Your task to perform on an android device: As it happened last month, I wish to remove a reminder for a health checkup
Image 0: 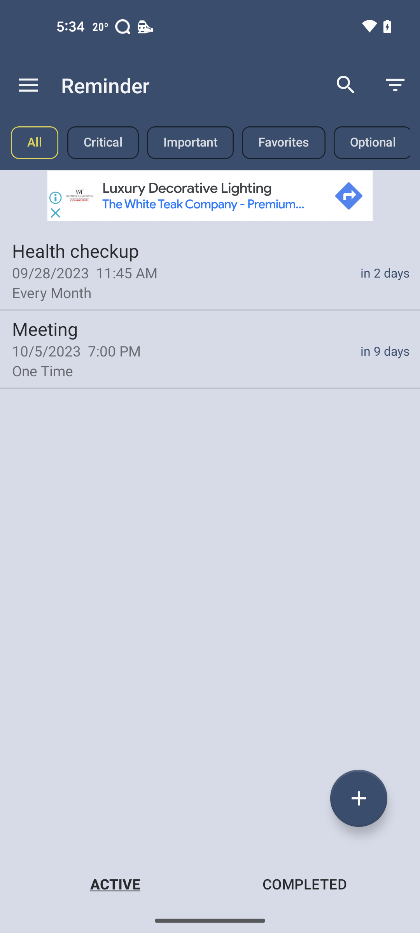
click on the health checkup reminder
Step 0: click (72, 250)
Image 1: 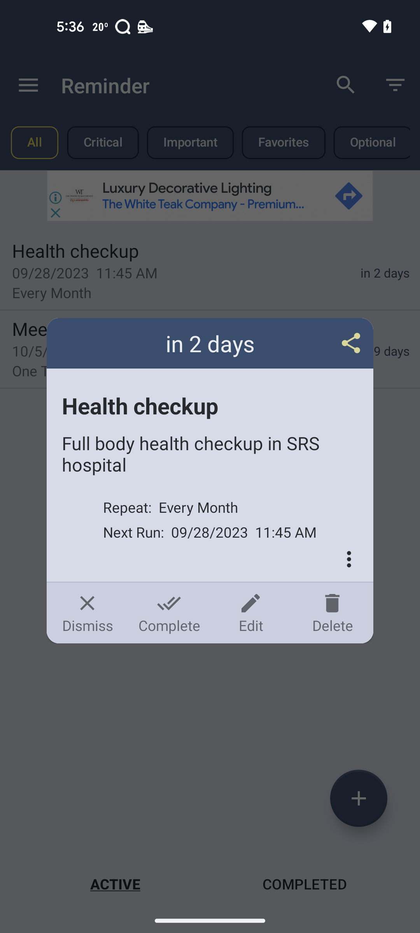
click on the delete button
Step 1: click (332, 613)